Your task to perform on an android device: I'd want to use the LeafSnap app to identify a plant photo from the gallery in order to learn more about it.
Image 0: 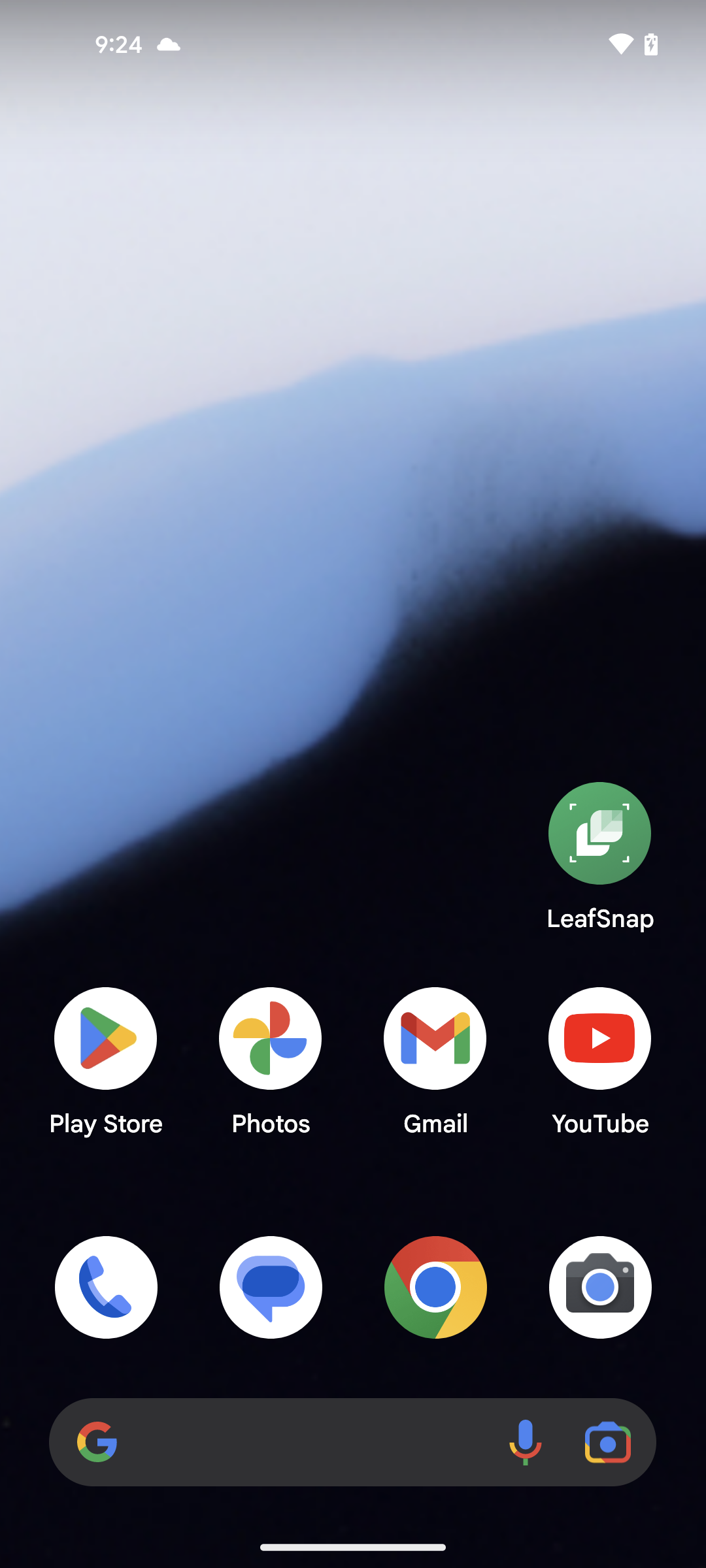
open the LeafSnap app
Step 0: open app "LeafSnap"
Image 1: 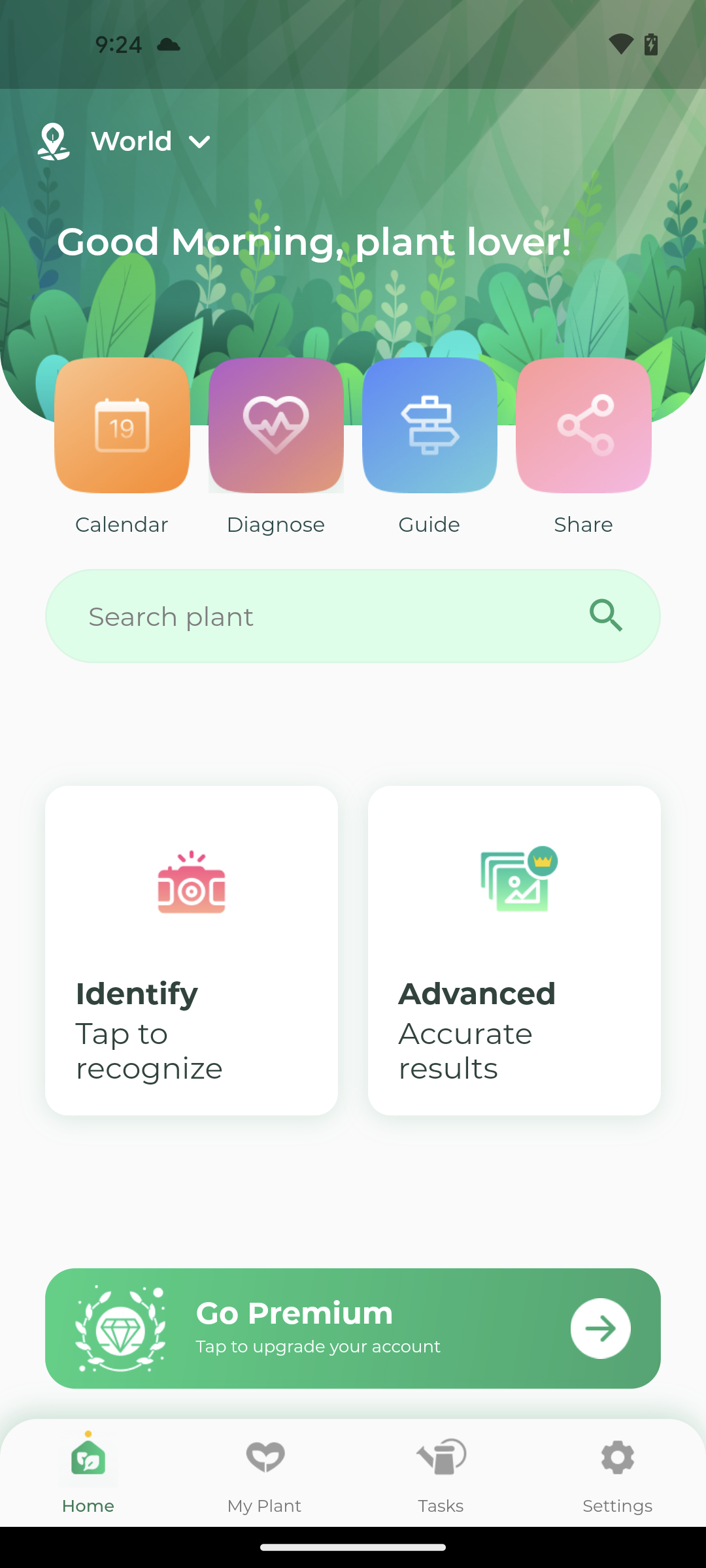
click on Identify option
Step 1: click (192, 951)
Image 2: 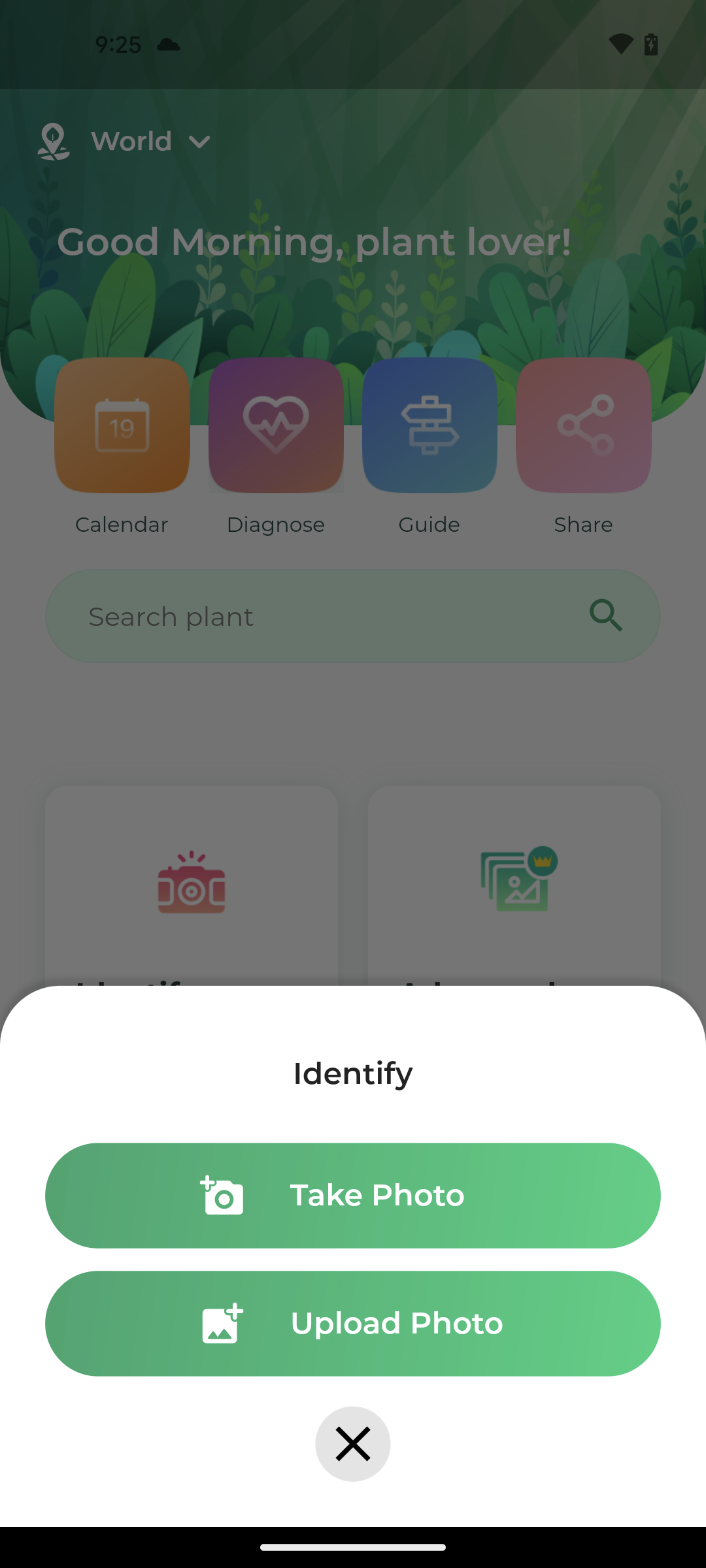
click on upload photo
Step 2: click (352, 1323)
Image 3: 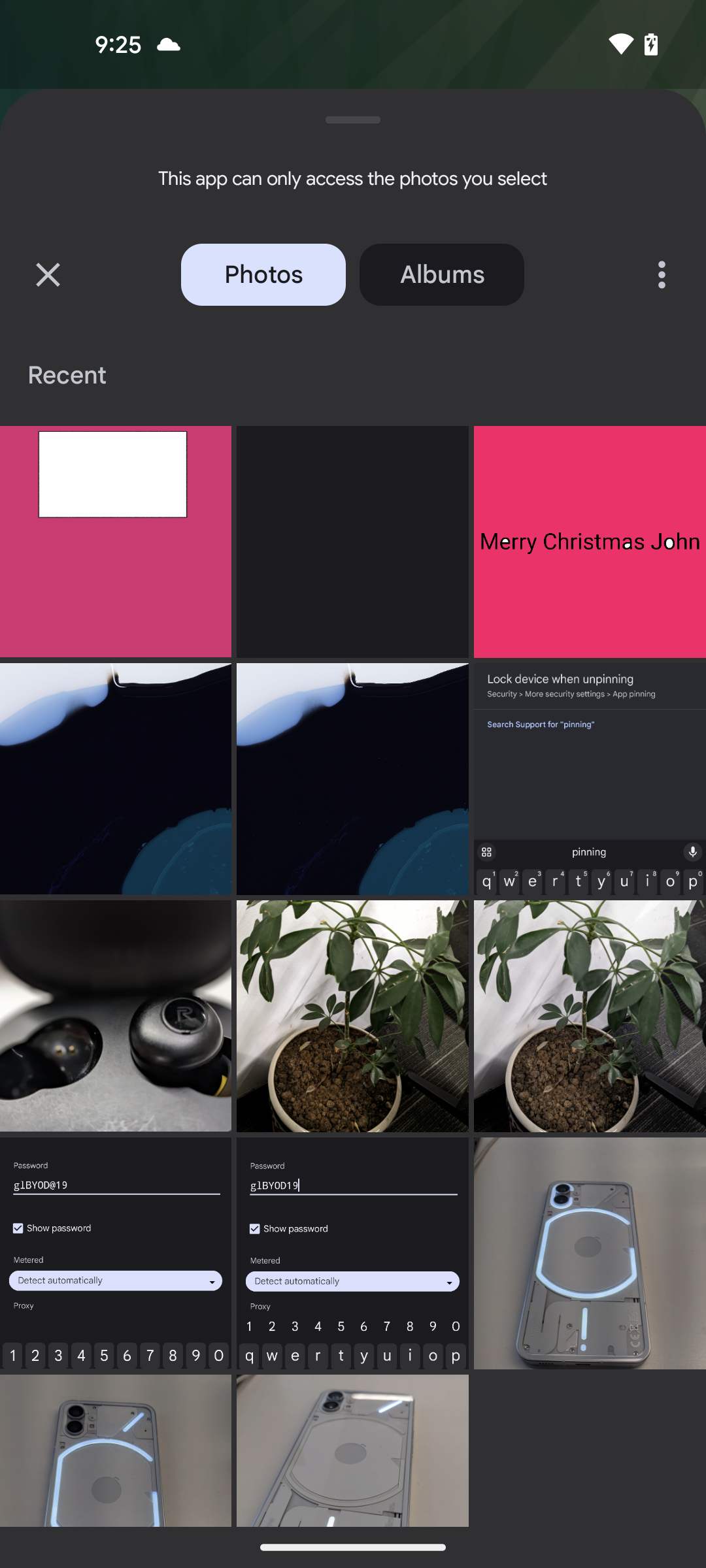
select the plant photo
Step 3: click (352, 1016)
Image 4: 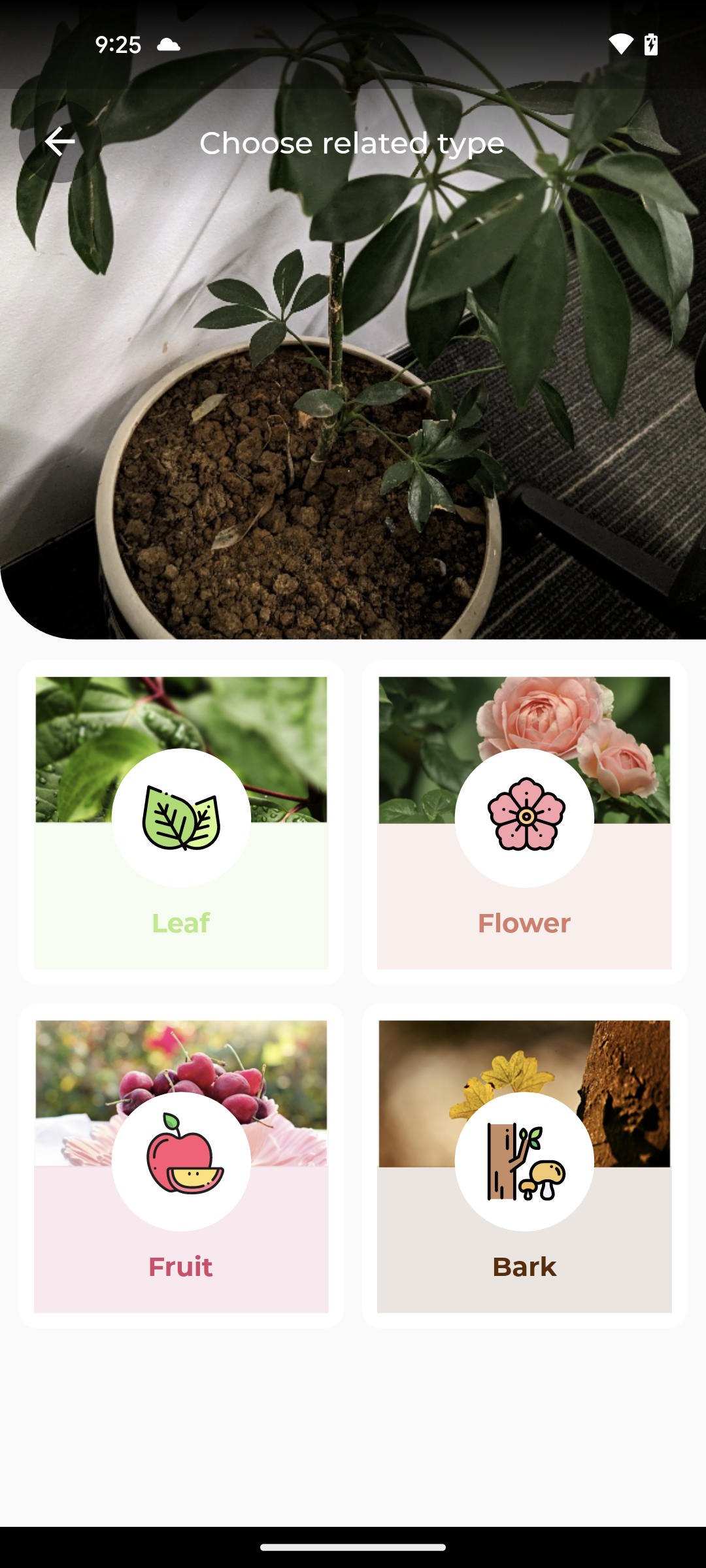
click on Leaf option
Step 4: click (181, 822)
Image 5: 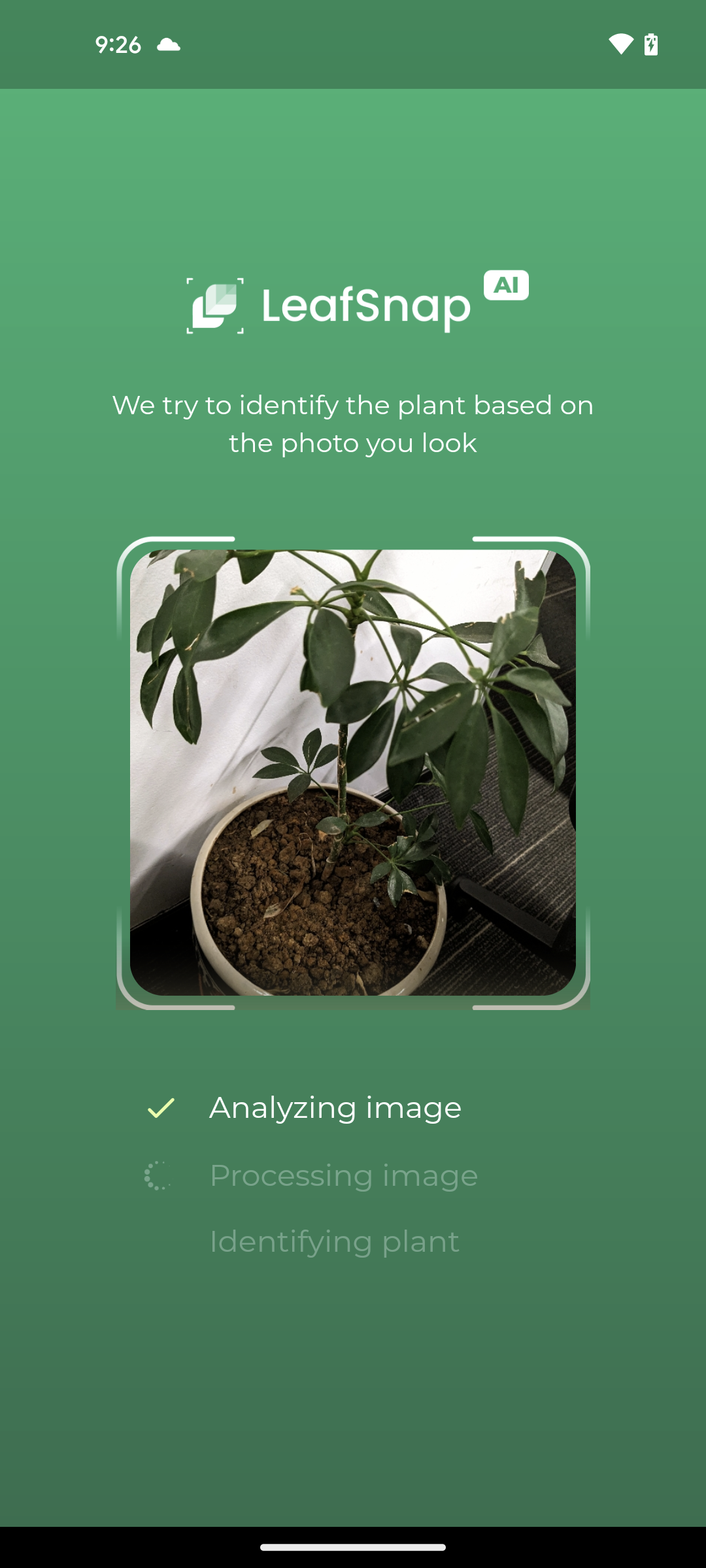
click on Leaf option
Step 5: wait